Your task to perform on an android device: Show me the currency exchange rates between euros and USD in the past two years on the All Currency Converter app.
Image 0: 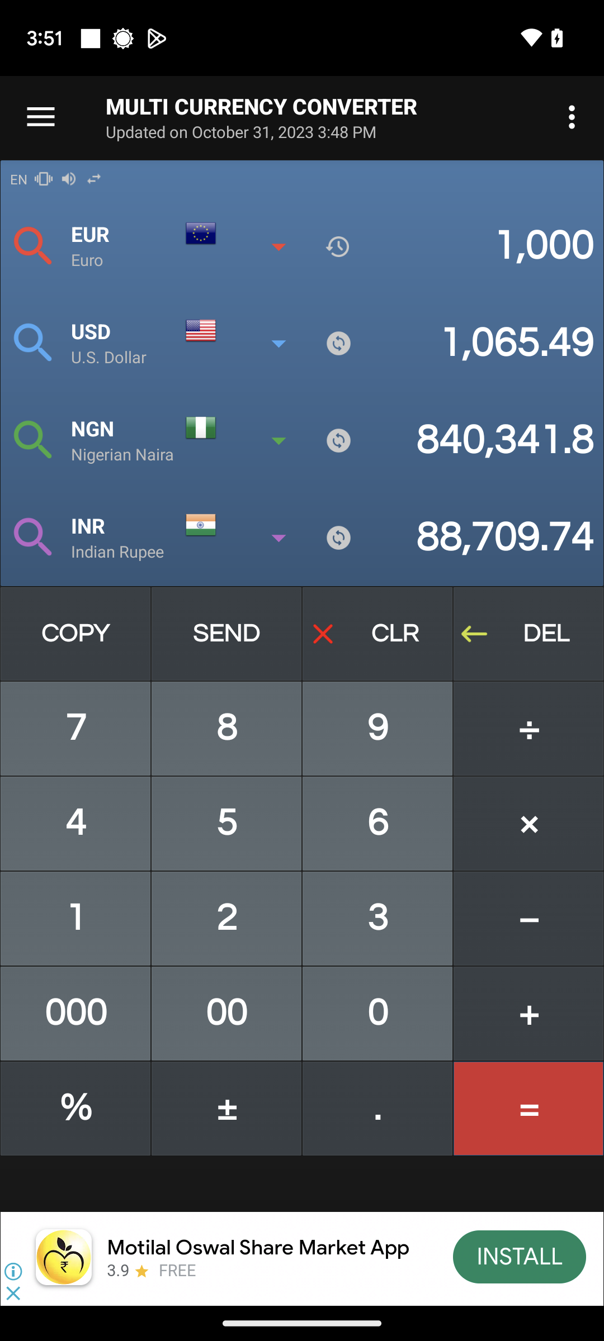
Go back to the home screen of the app.
Step 0: press back button
Image 1: 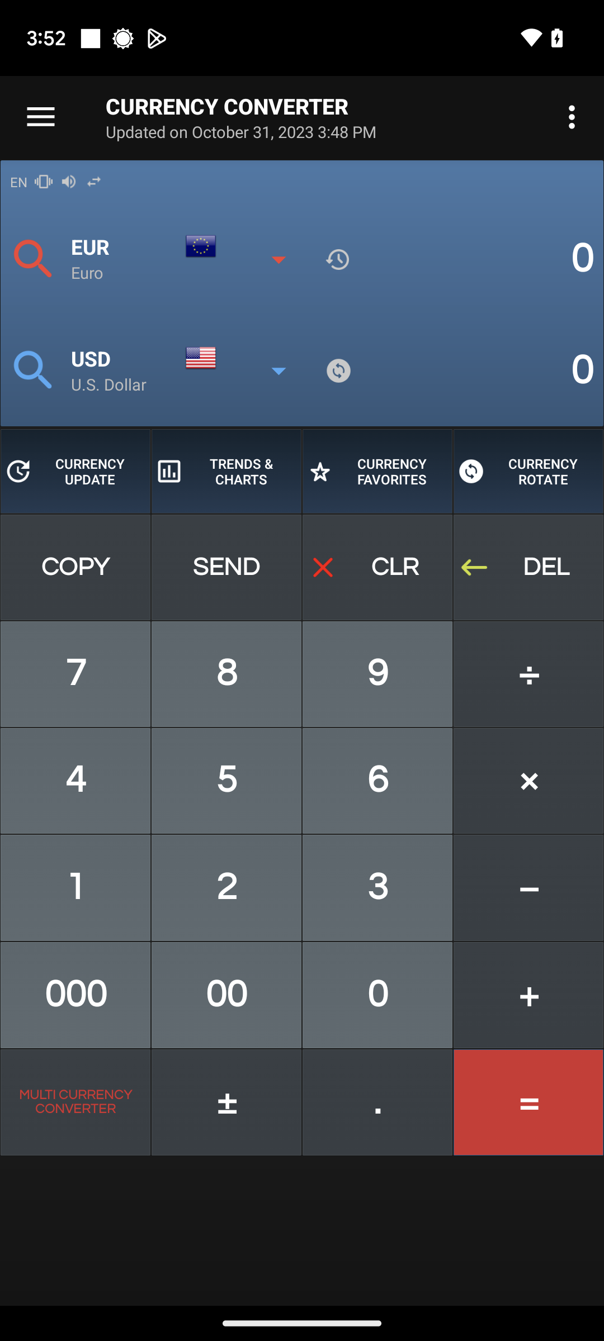
Click on TRENDS & CHARTS tab.
Step 1: click (226, 471)
Image 2: 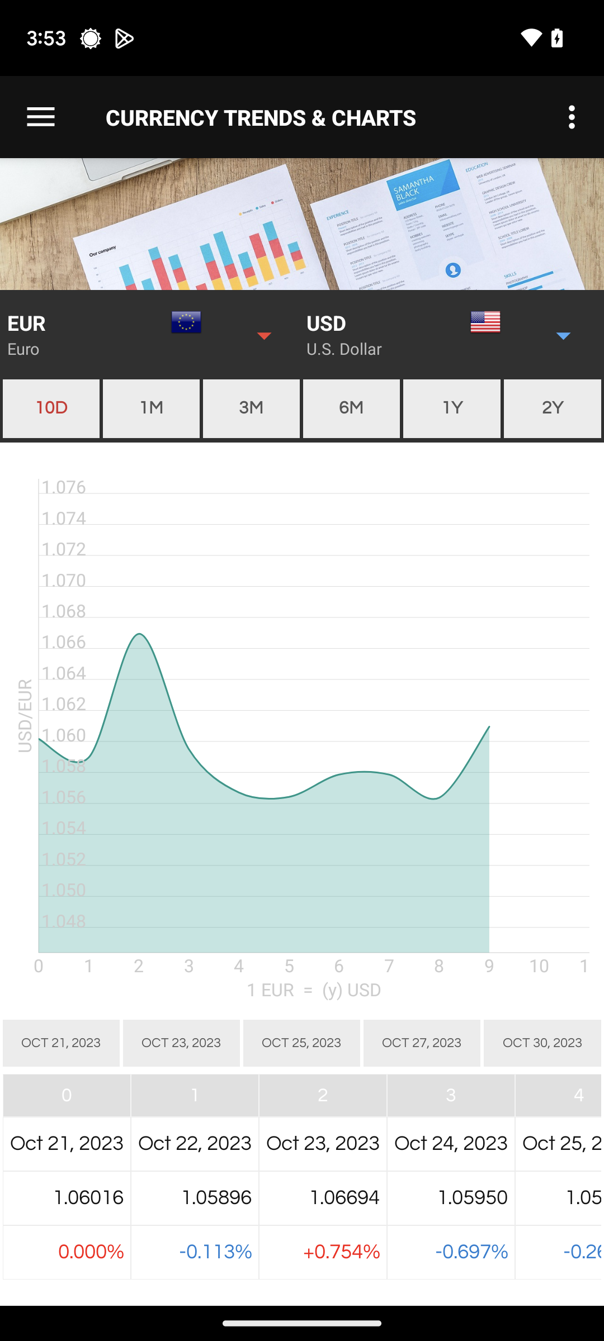
Click on 2Y at the top of the charts.
Step 2: click (553, 408)